Your task to perform on an android device: View my grocery basket in the Smart Bazaar in my cart on the Jiomart app.
Image 0: 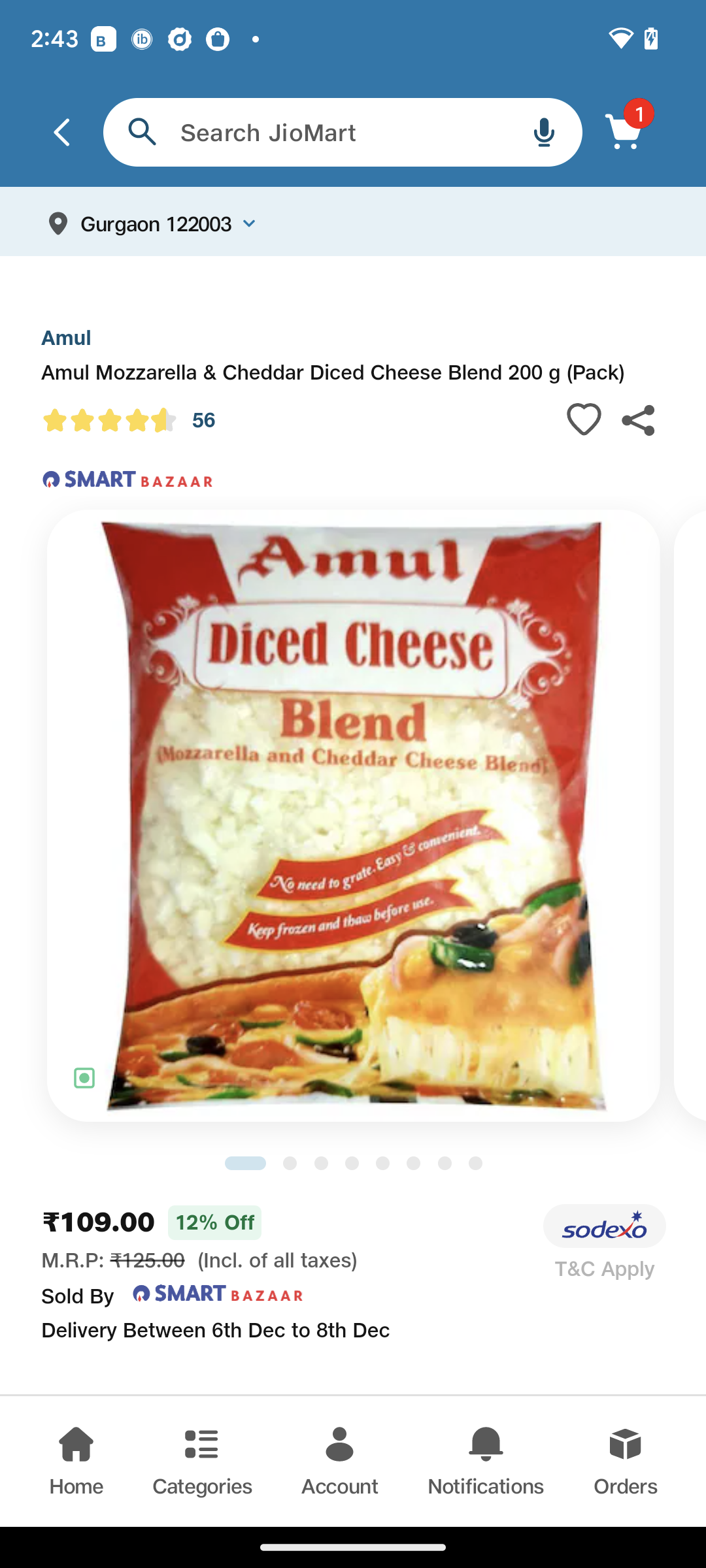
Click on the cart icon at the top right of the screen.
Step 0: click (624, 130)
Image 1: 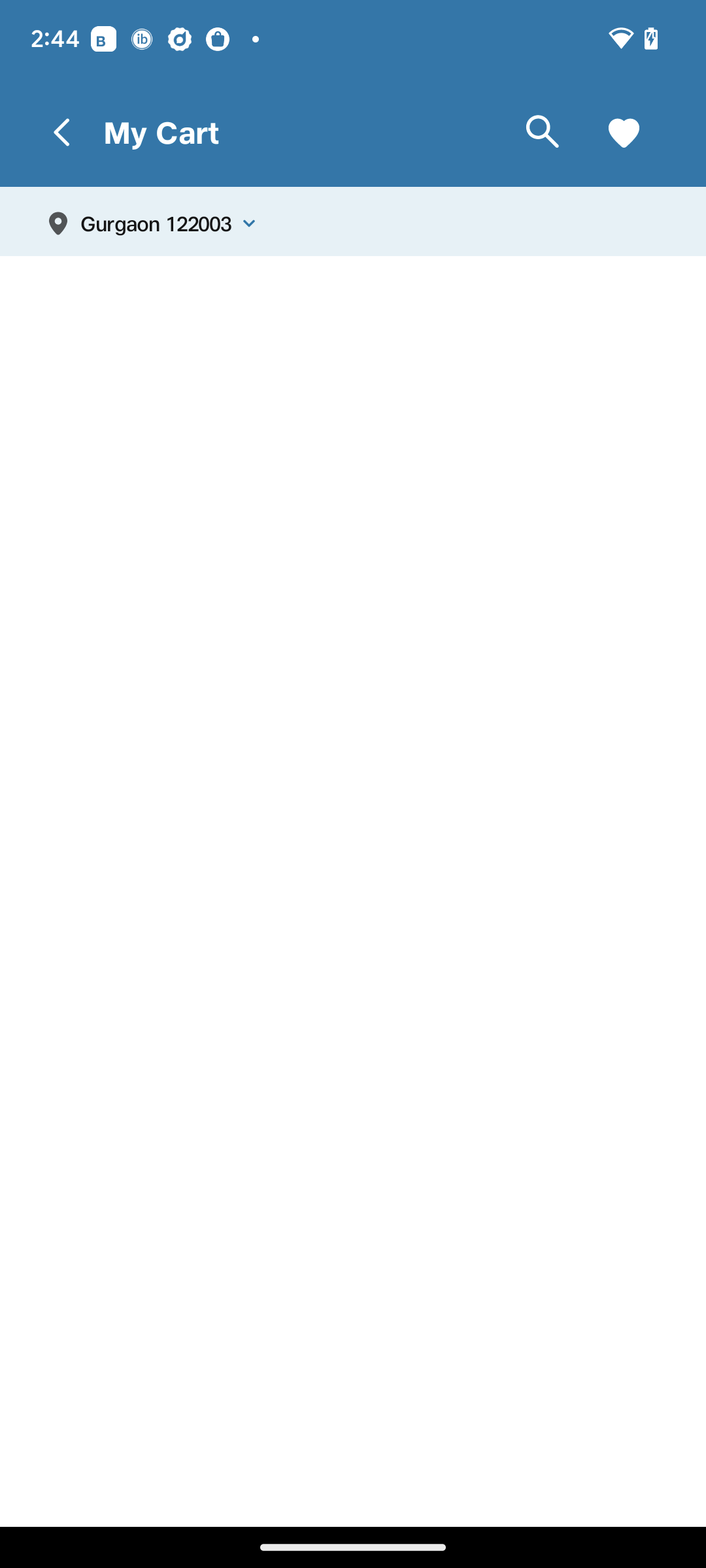
Click on the cart icon at the top right of the screen.
Step 1: wait
Image 2: 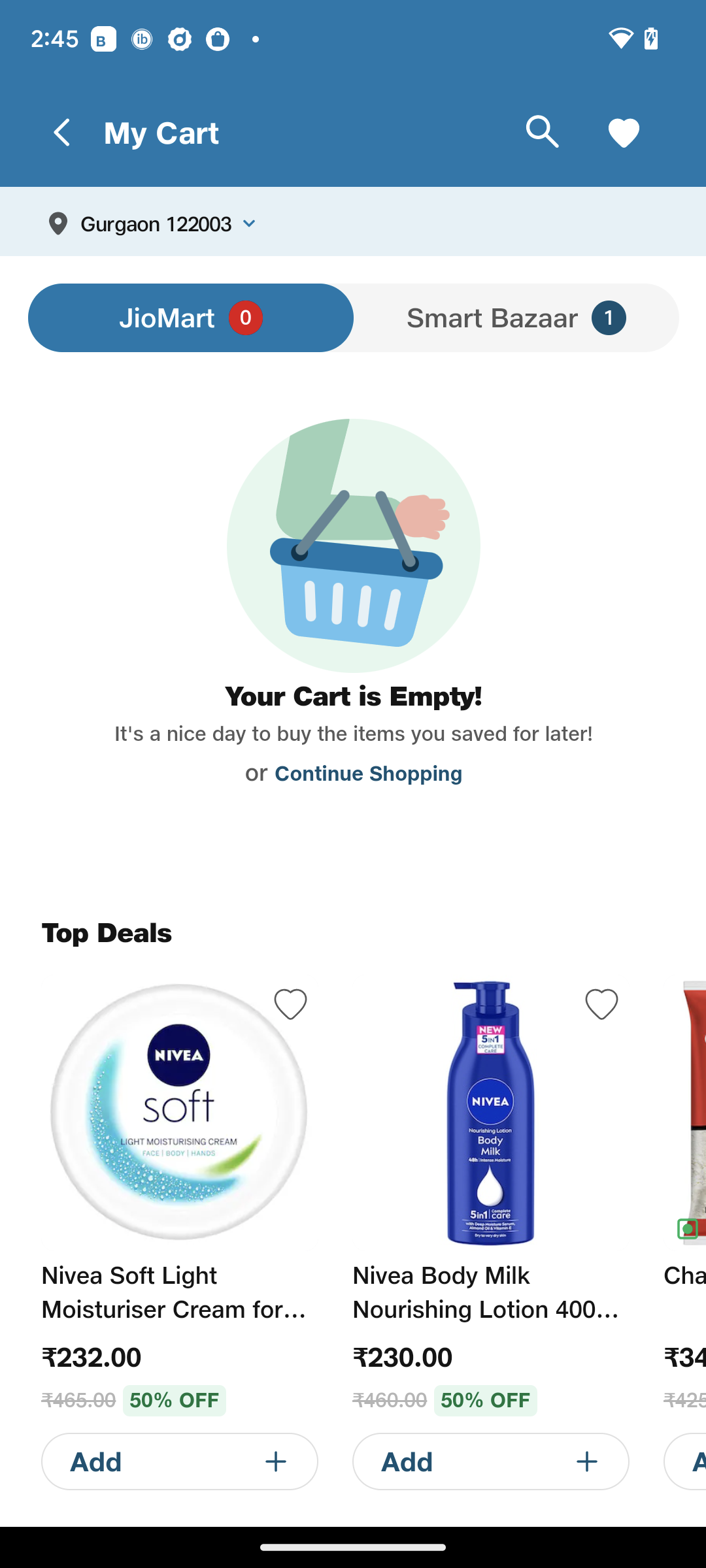
Click on Smart Bazaar at the top right of the screen.
Step 2: click (515, 318)